Your task to perform on an android device: In the Meditopia app, I want to listen to Self Practic meditation in order to help my peace of mind.
Image 0: 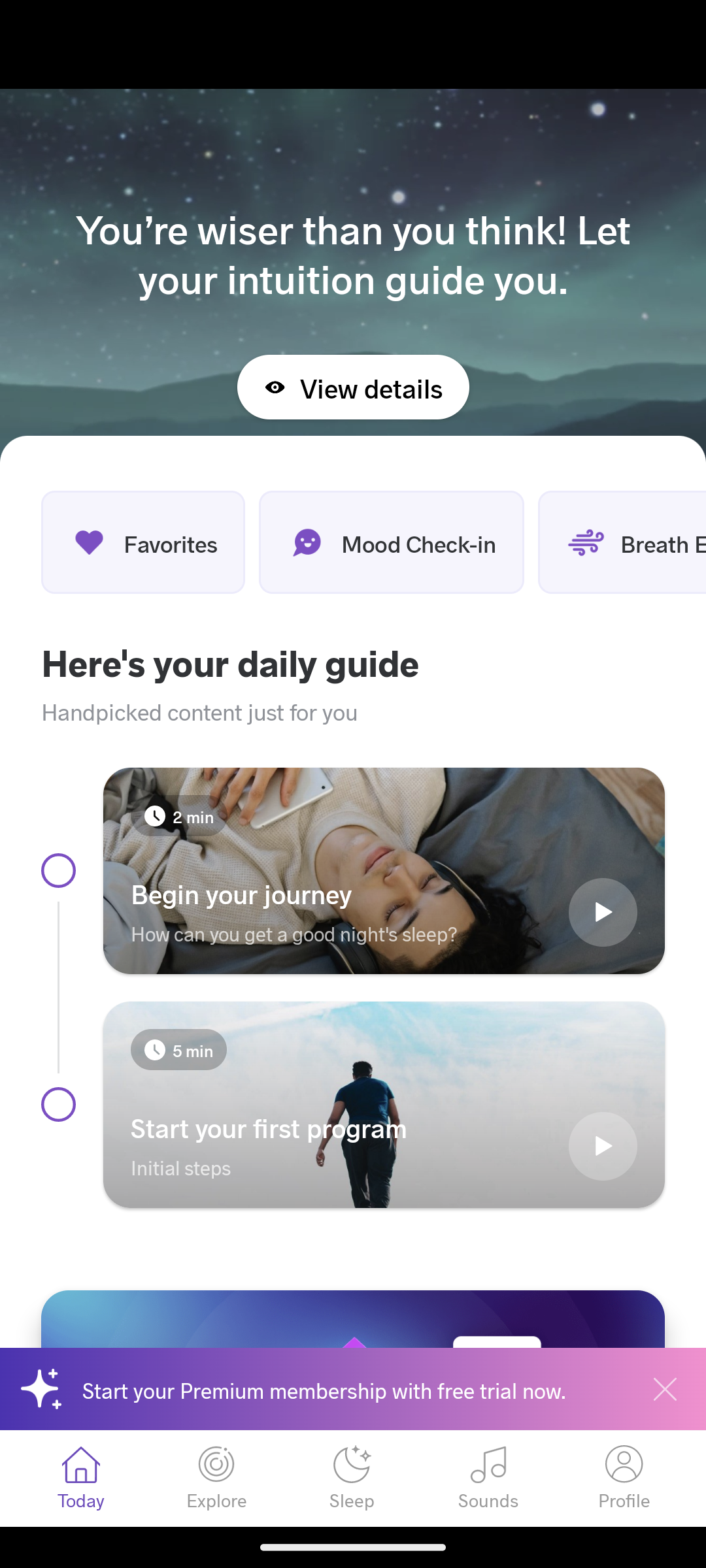
Click on the Explore tab 
Step 0: click (216, 1478)
Image 1: 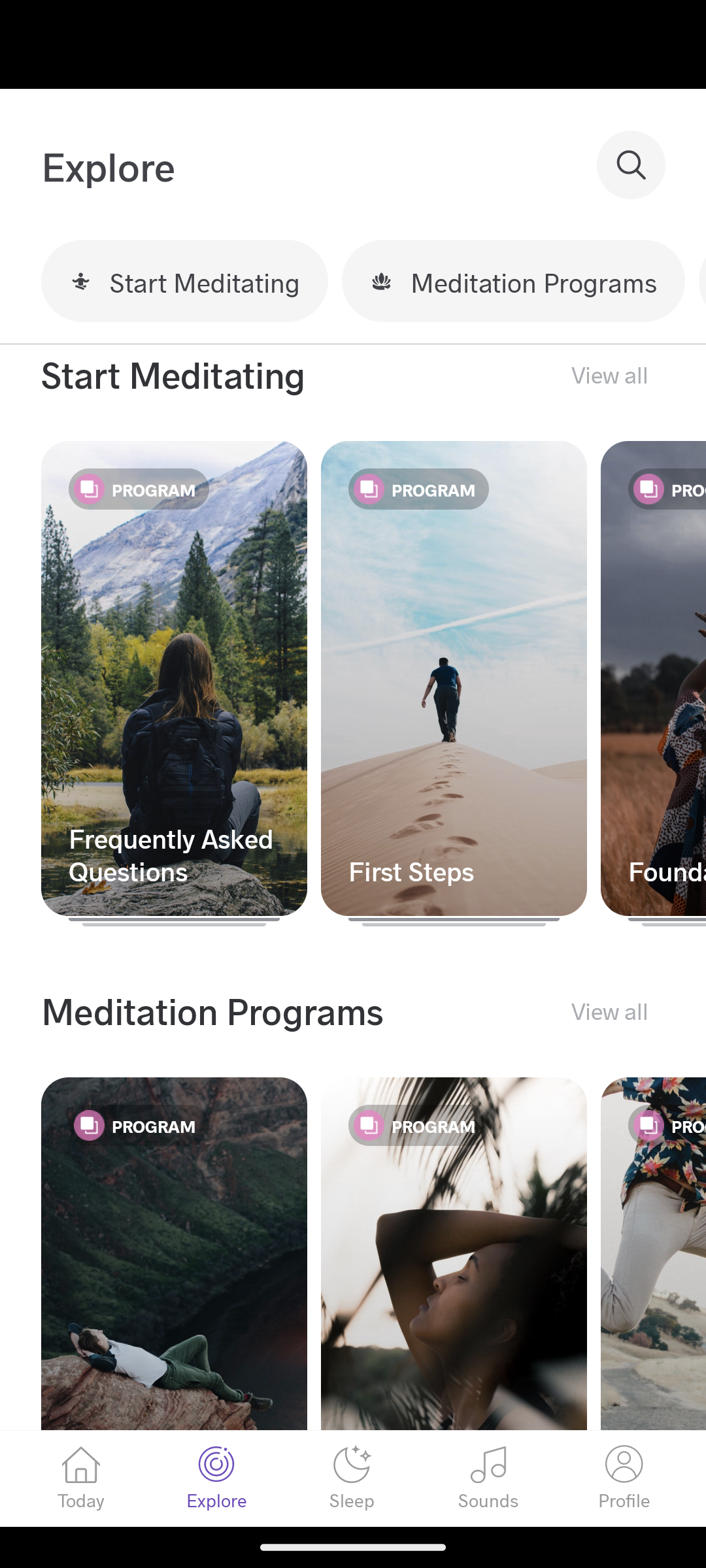
Click on the First step meditation 
Step 1: click (454, 678)
Image 2: 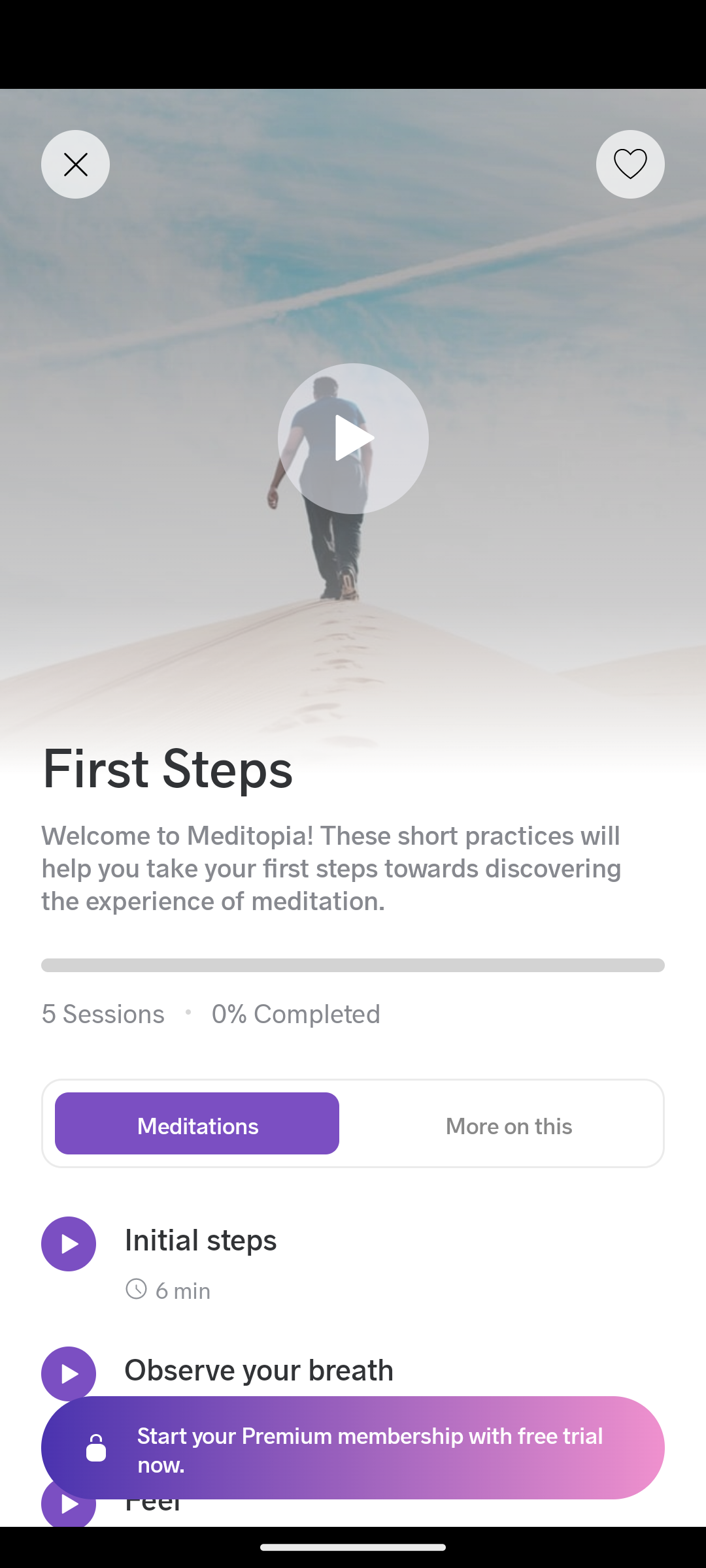
Click on the First step meditation play button 
Step 2: click (353, 438)